Your task to perform on an android device: Compare the "Merrell Speed ECO WP-Hiking Shoes" with other hiking shoes.
Image 0: 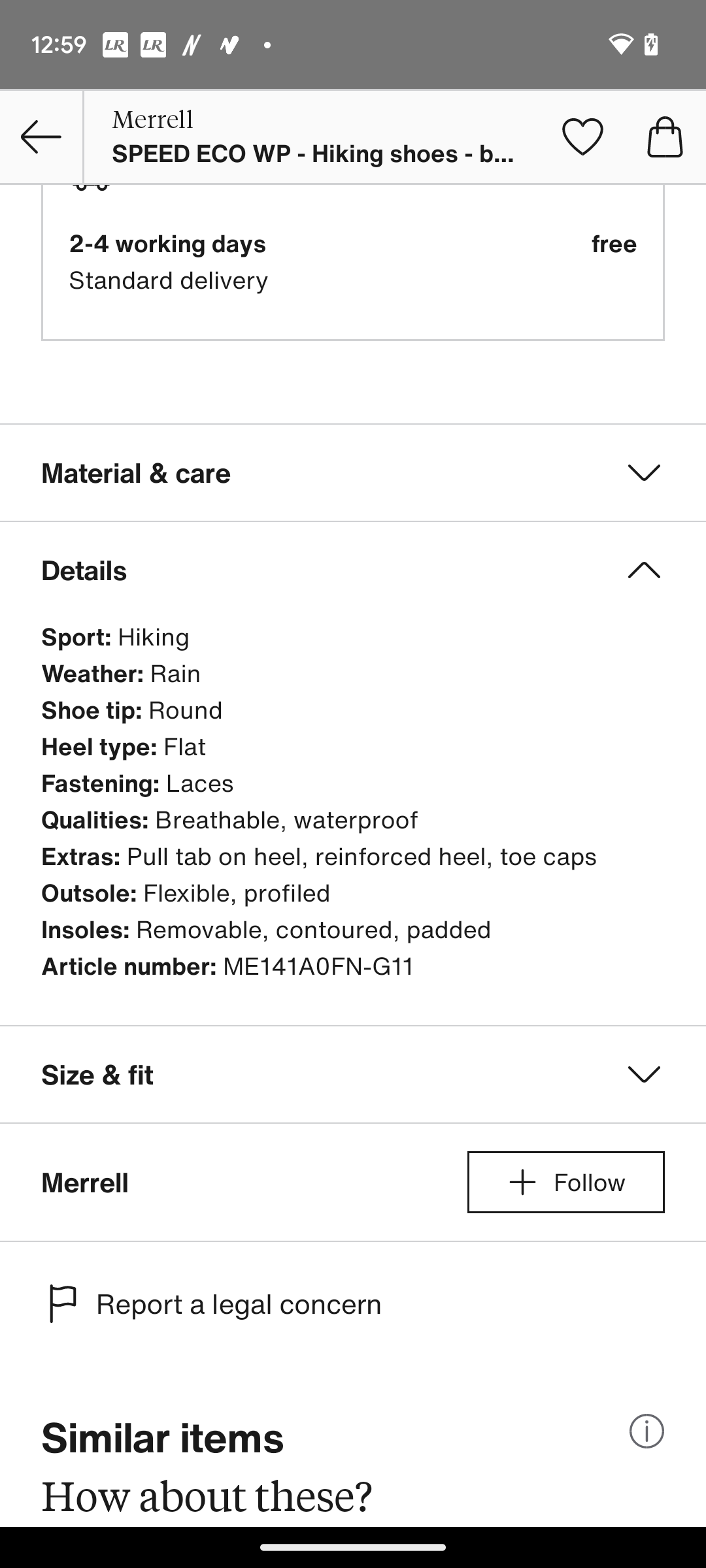
Scroll up
Step 0: scroll down
Image 1: 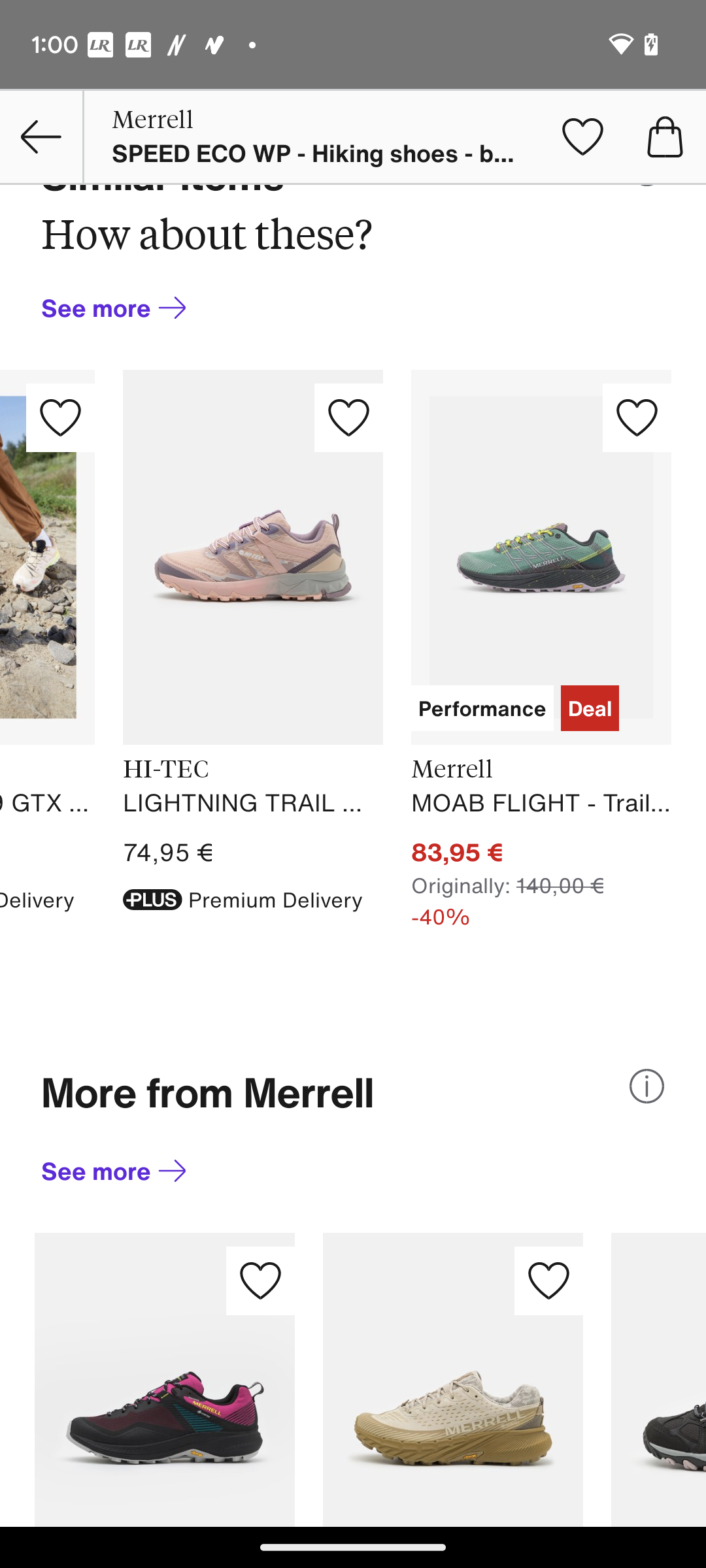
Click on the tab "see more" at the top.
Step 1: click (95, 307)
Image 2: 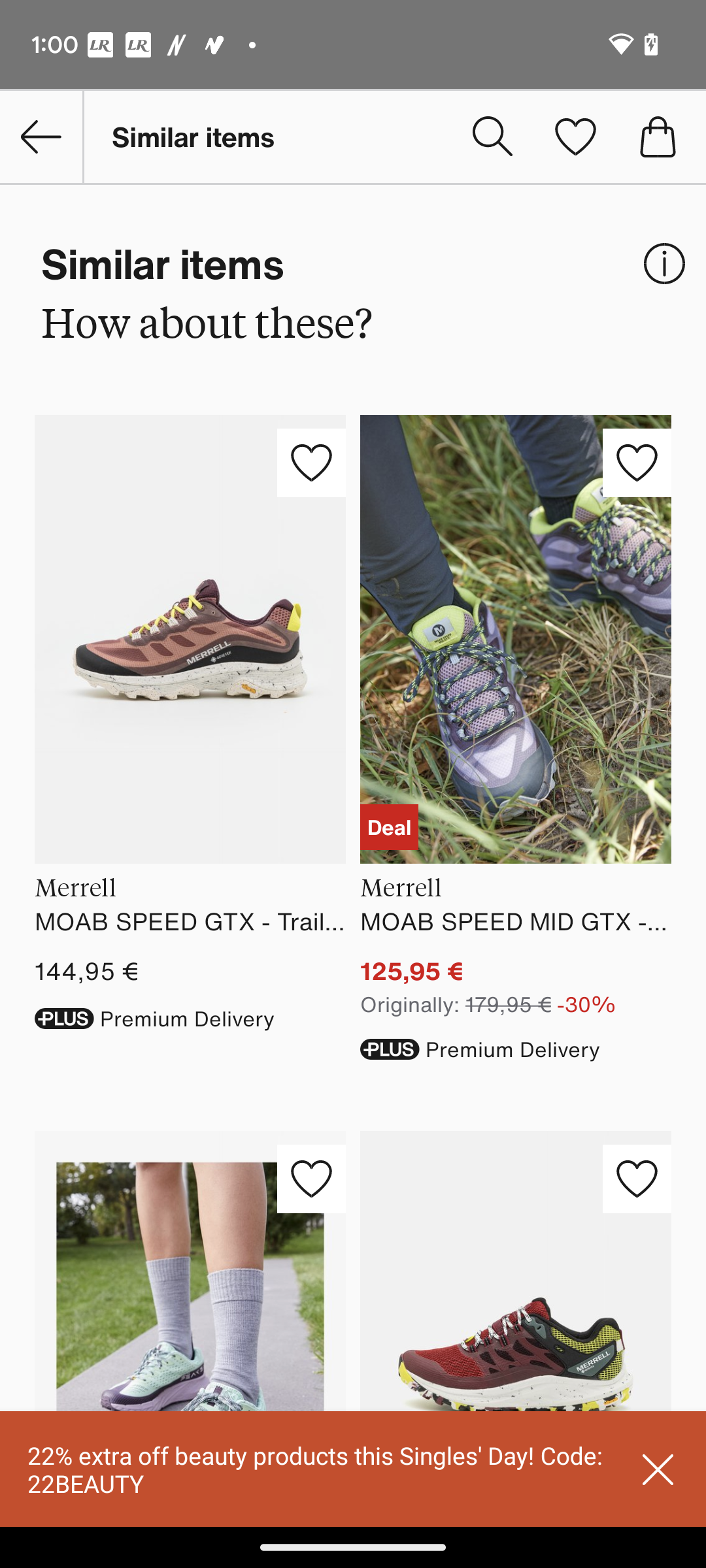
Scroll up
Step 2: scroll down